Your task to perform on an android device: In the shopsy app check other customers opinions about the samsung 7163 cm(65inch) ultra HD(4K) LED smart tizen TV (UA65AU7500) by reading their reviews in the shopsy app.
Image 0: 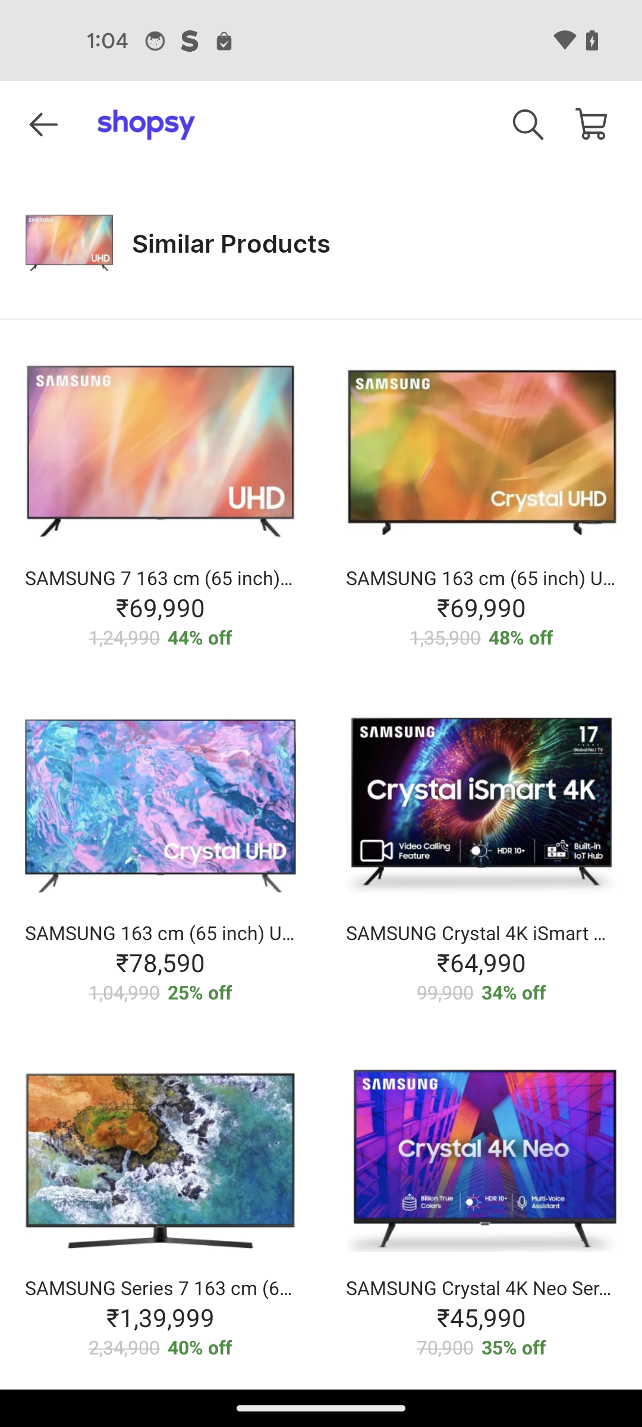
Go back to the previous page
Step 0: press back button
Image 1: 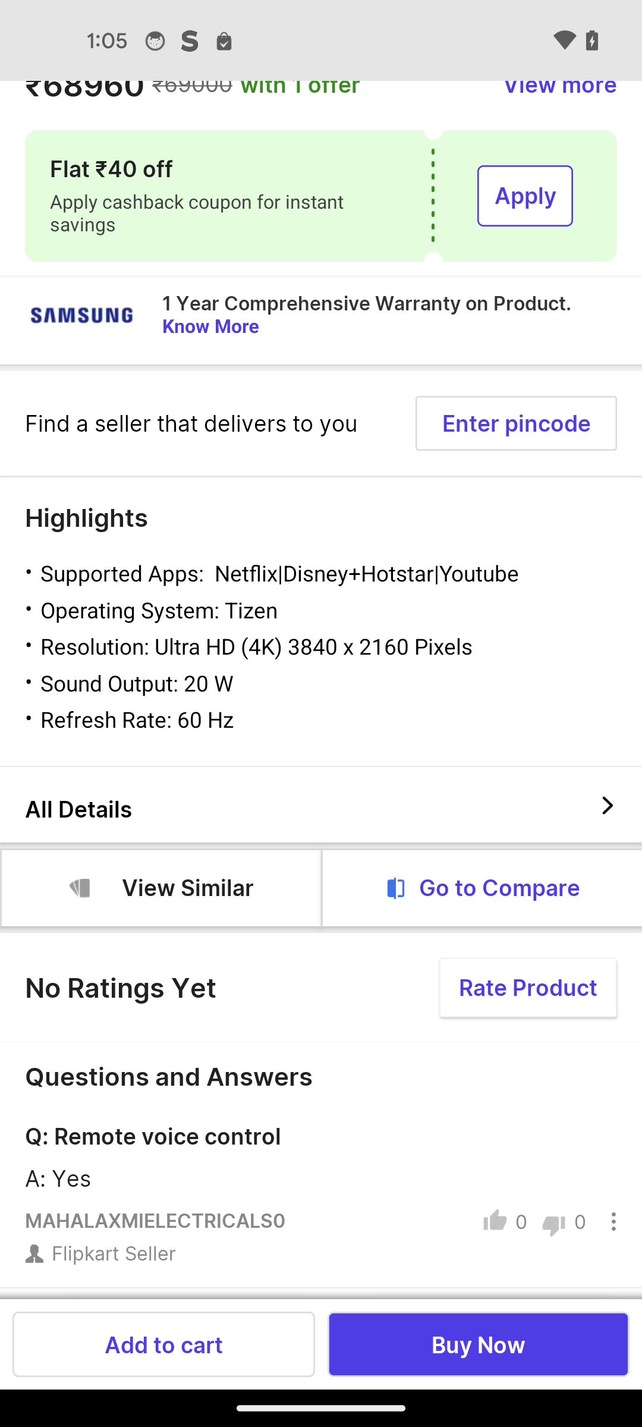
swipe up to view the reviews
Step 1: scroll down
Image 2: 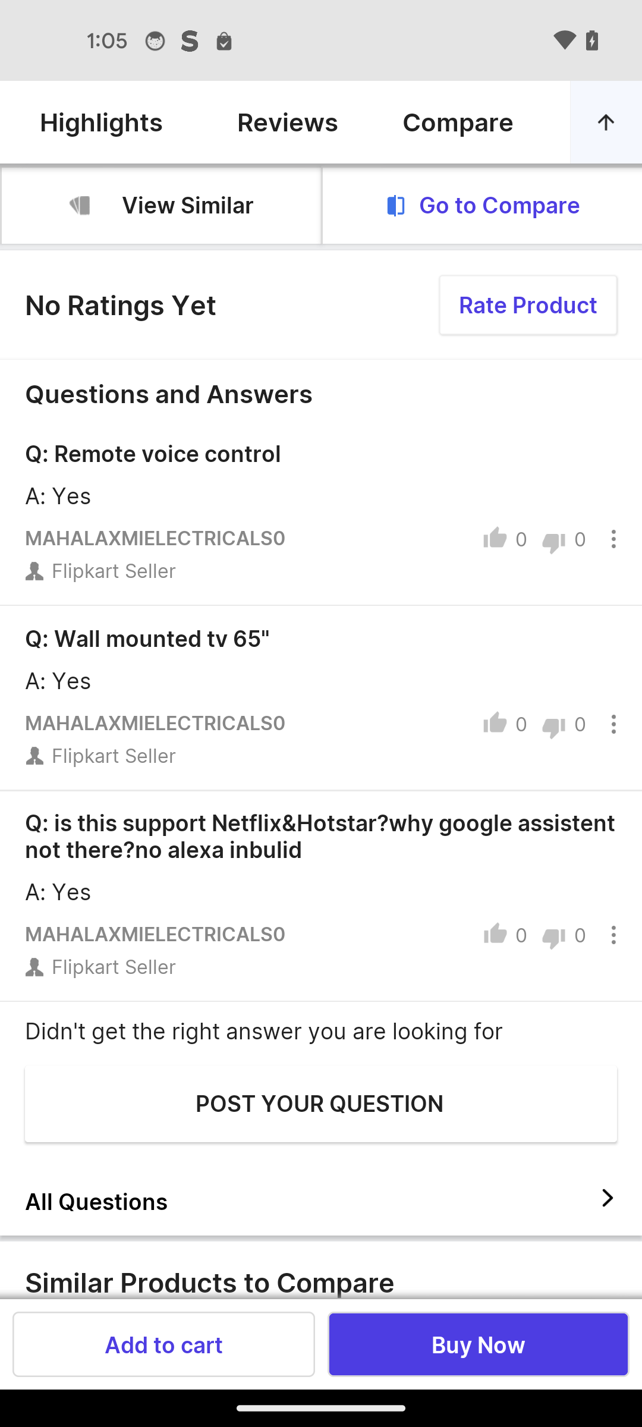
Tap on the reviews option
Step 2: click (287, 122)